Your task to perform on an android device: In the Accuwether app go the settings and switch on the Government Alerts to get notifications about weather conditions.
Image 0: 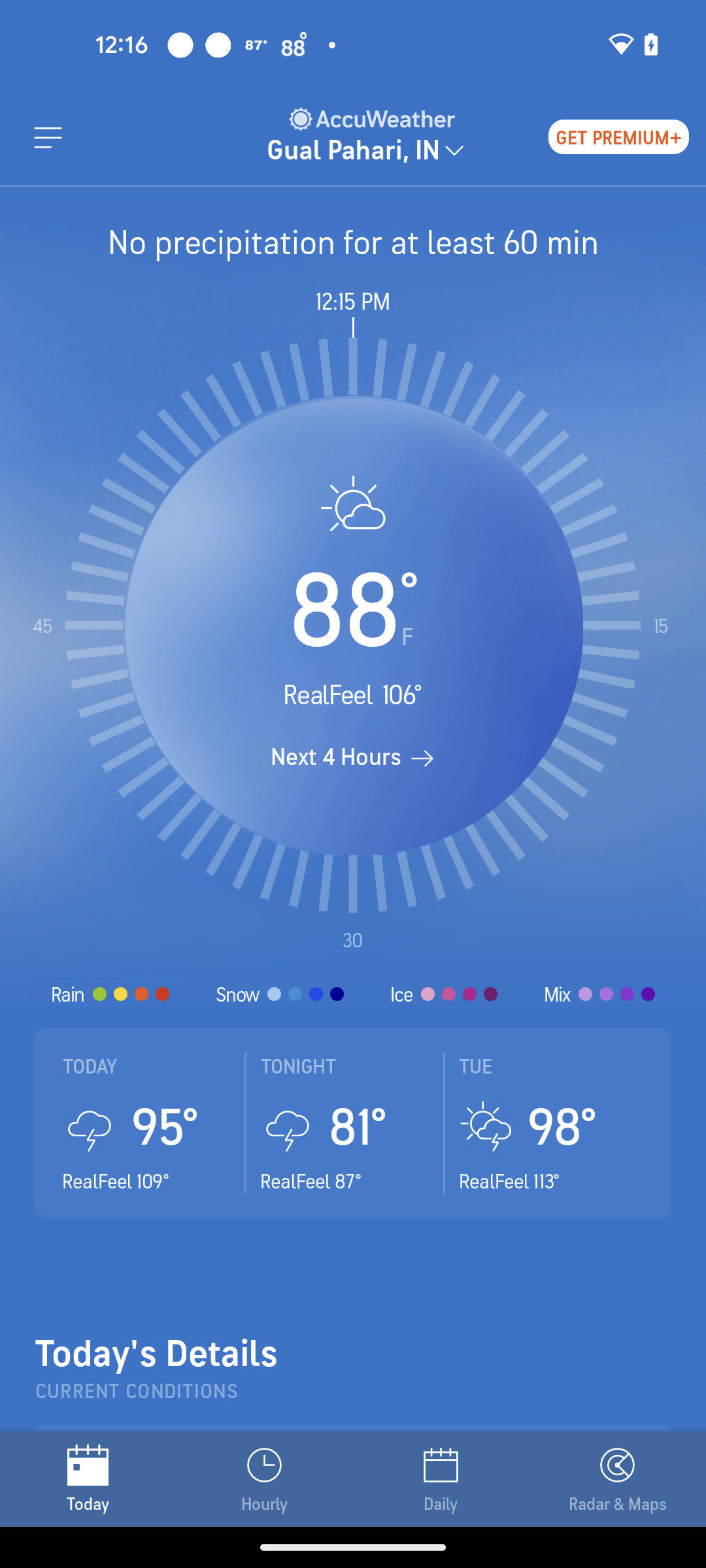
Click on the menu button at the top left of the screen.
Step 0: click (48, 137)
Image 1: 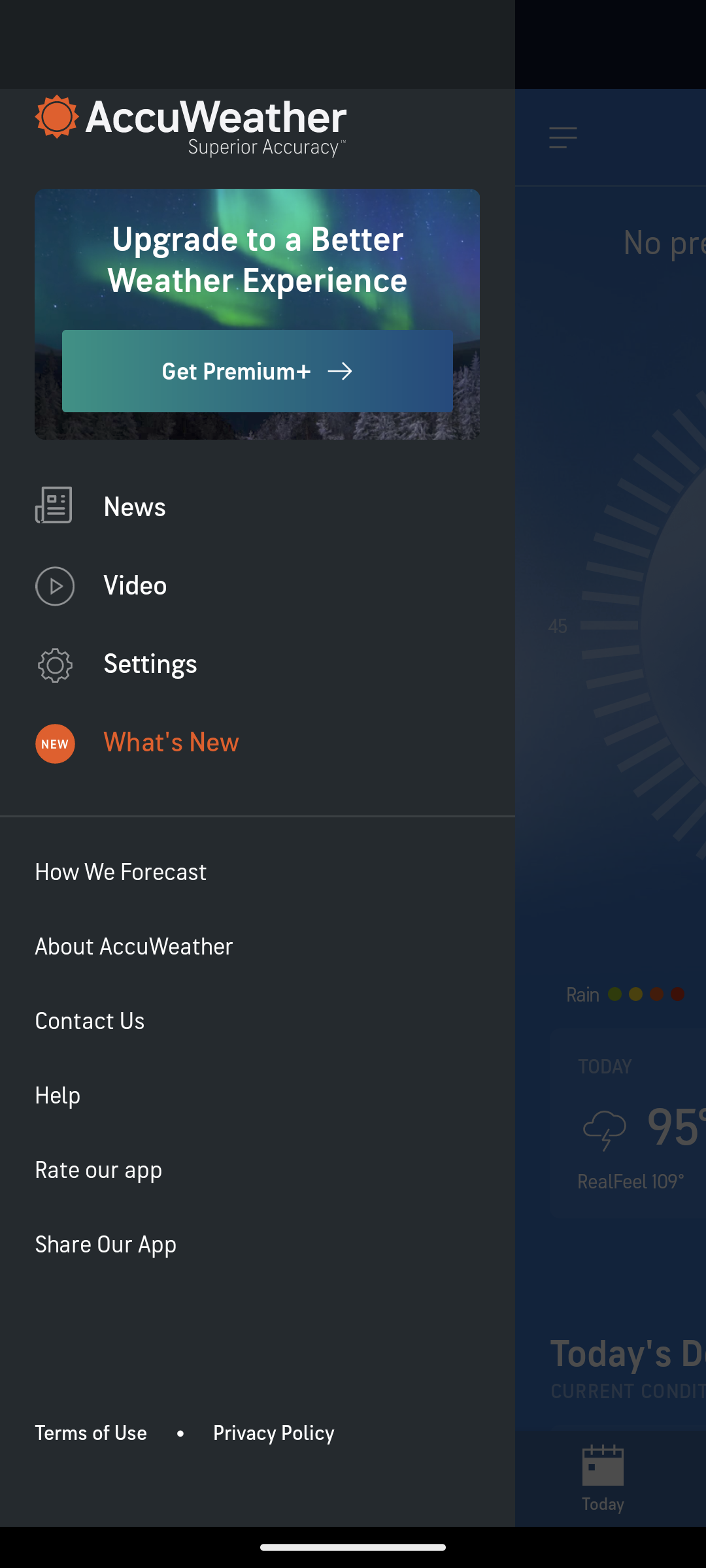
Click on the settings button.
Step 1: click (150, 662)
Image 2: 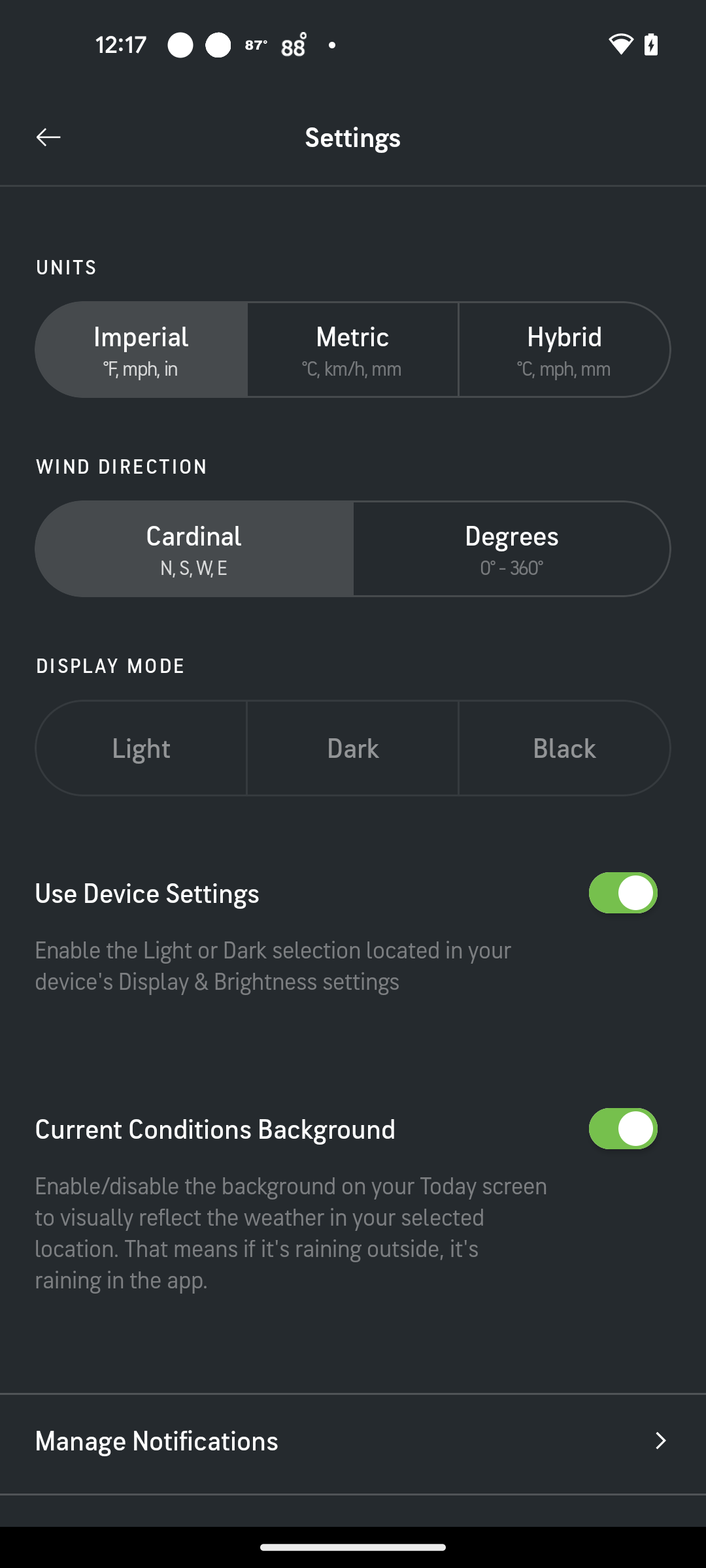
Click on the "Manage Notifications".
Step 2: click (652, 1444)
Image 3: 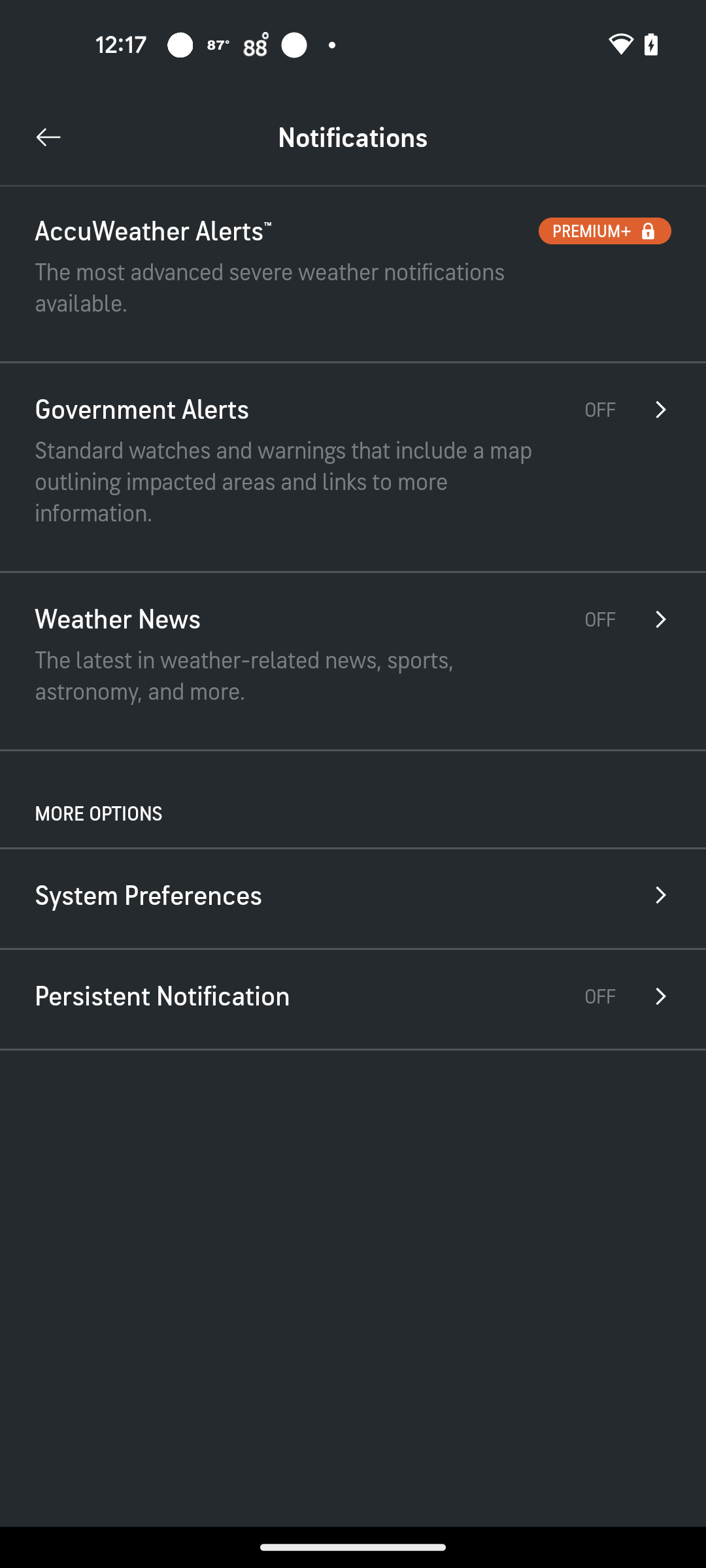
Now click on the "Government Alerts".
Step 3: click (658, 415)
Image 4: 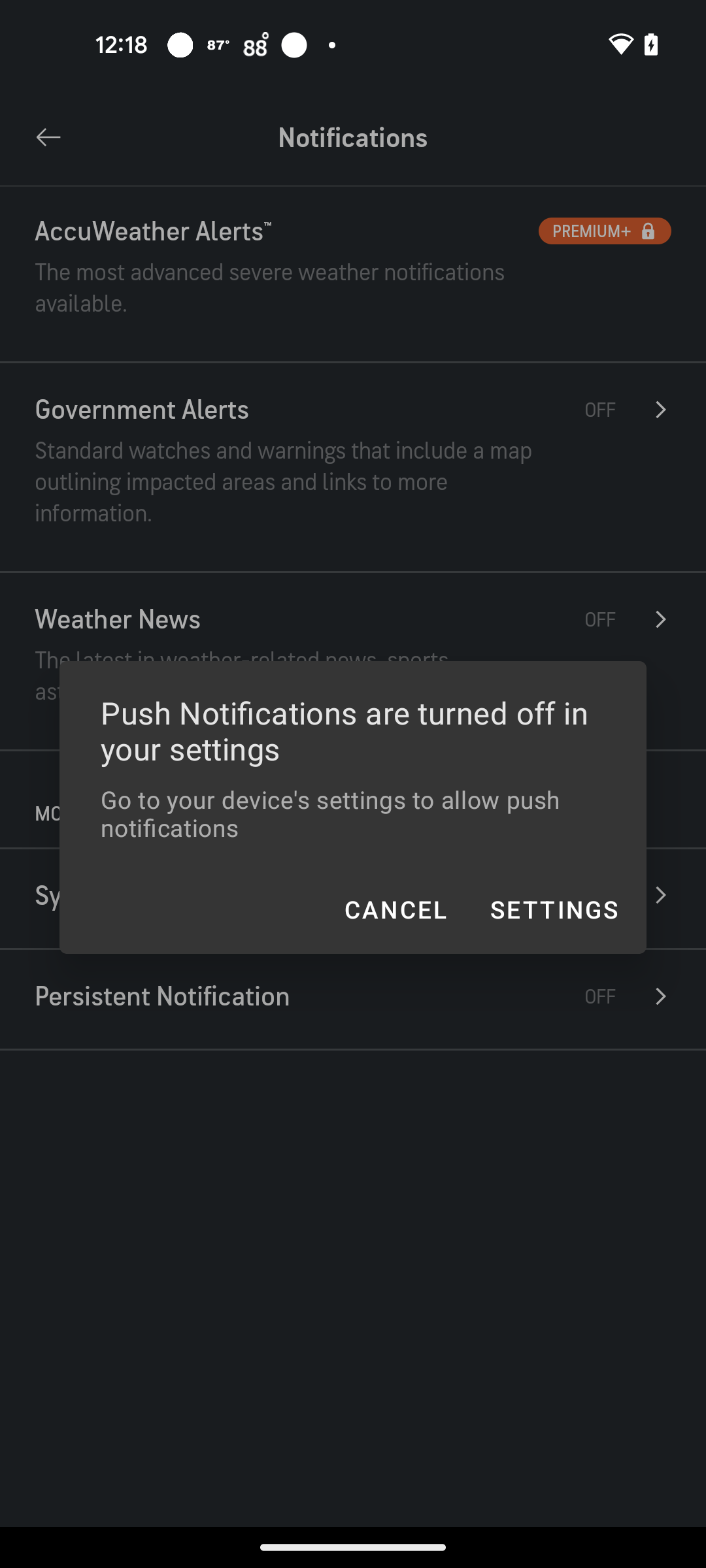
Click on the settings button.
Step 4: click (554, 909)